Your task to perform on an android device:  Go to the Categories Option and view all the recipes for breakfast.
Image 0: 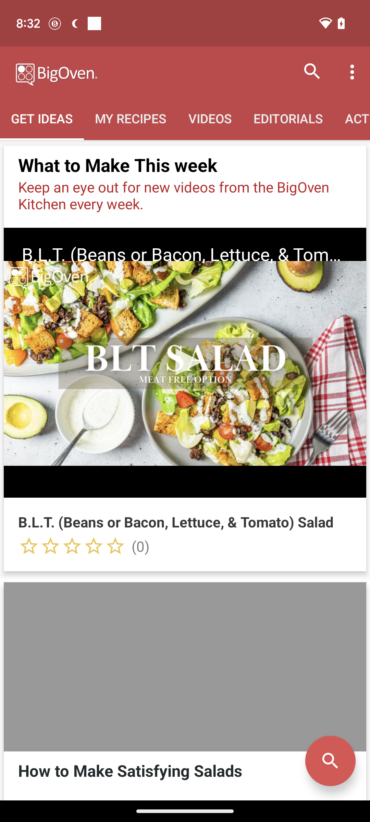
Click on MY RECIPES at Top of the screen
Step 0: click (131, 118)
Image 1: 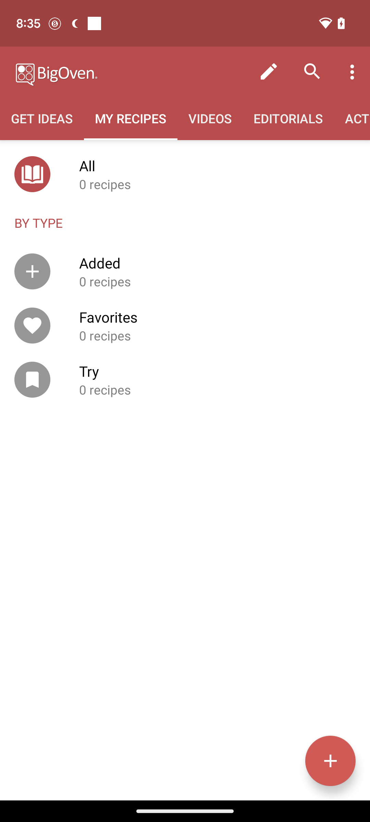
Click on All Below MY RECIPES at The Left side of the screen
Step 1: click (203, 165)
Image 2: 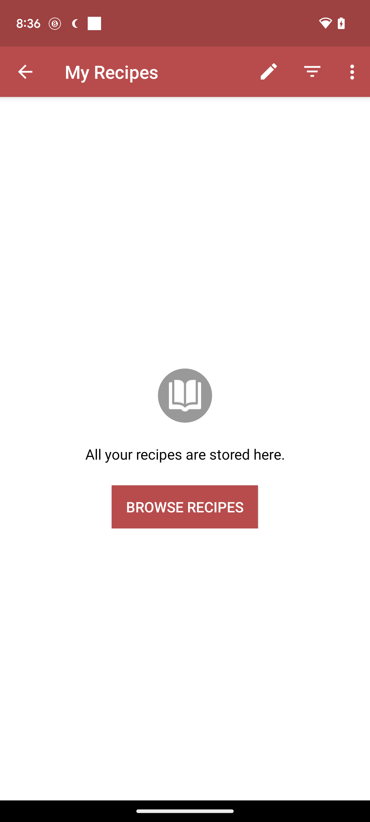
Click on BROWSE RECIPES
Step 2: click (185, 507)
Image 3: 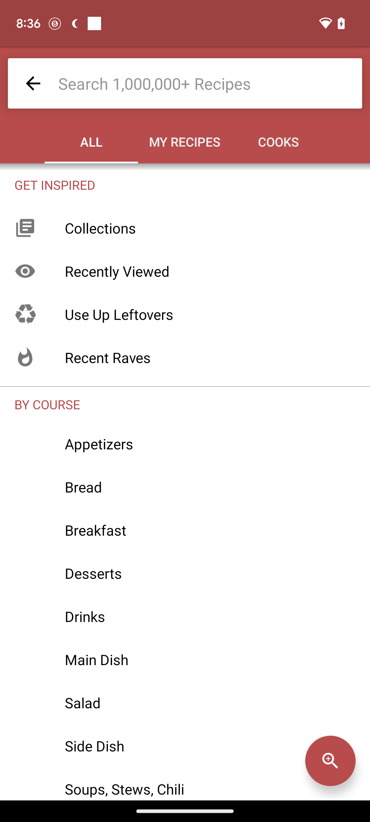
Click on Breakfast
Step 3: click (196, 530)
Image 4: 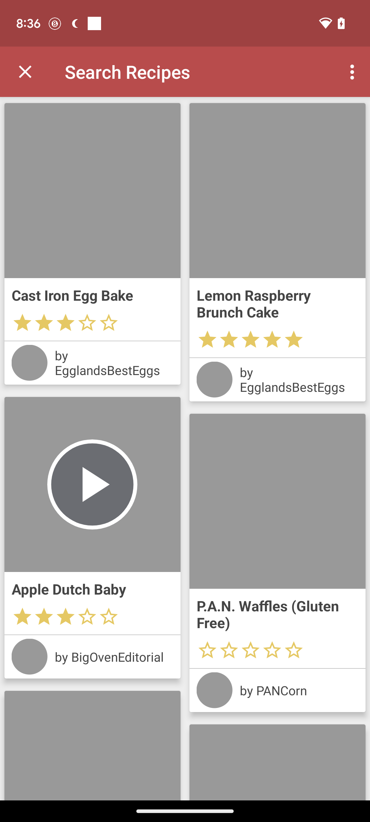
Click on the Lemon Rasberry Brunch Cake at the Top left side of the screen
Step 4: click (272, 206)